Your task to perform on an android device: In the Google Docs app, I would like to modify the text style of the Maria Rossi document to heading 1.
Image 0: 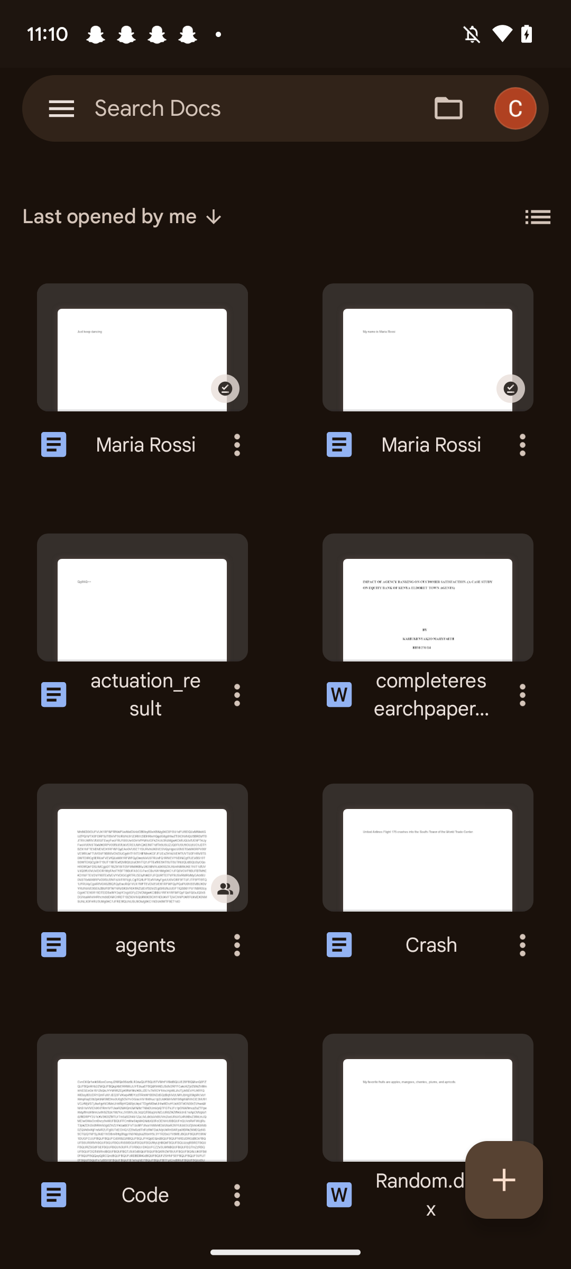
Click on Maria Rossi document
Step 0: click (189, 402)
Image 1: 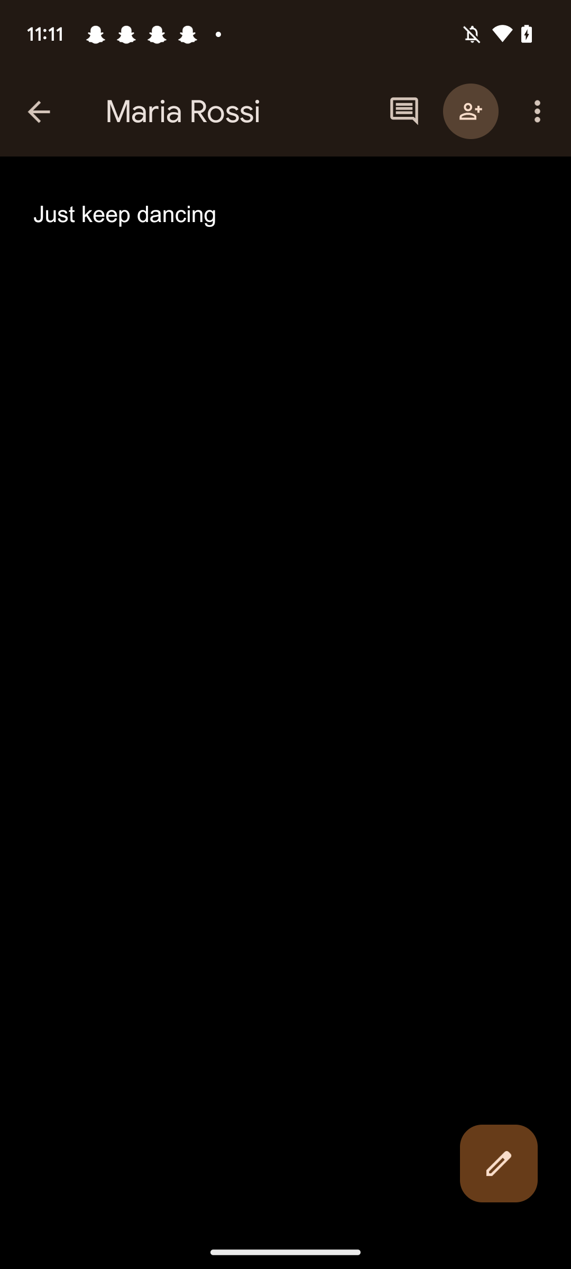
Click on the edit icon
Step 1: click (499, 1163)
Image 2: 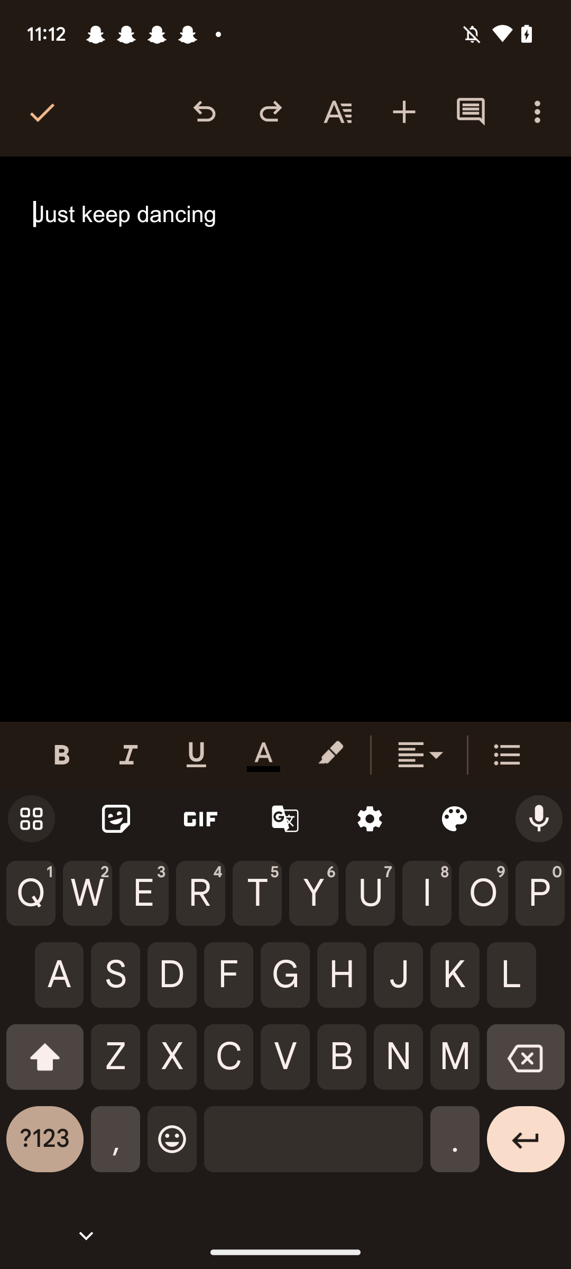
Click on the font icon
Step 2: click (338, 112)
Image 3: 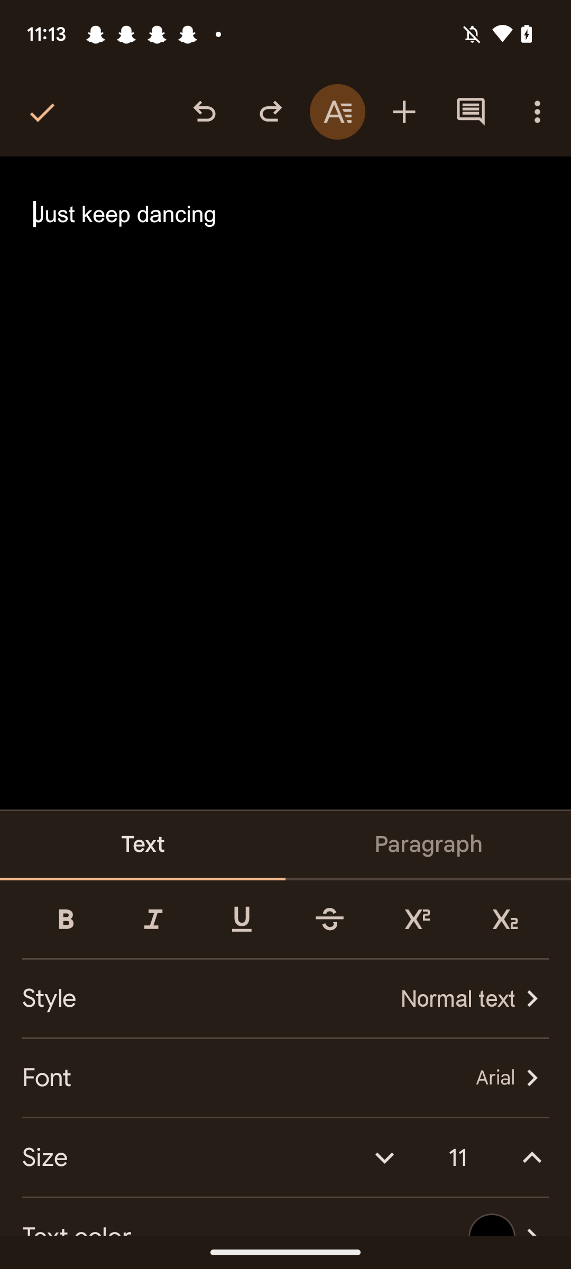
Click on style option
Step 3: click (458, 998)
Image 4: 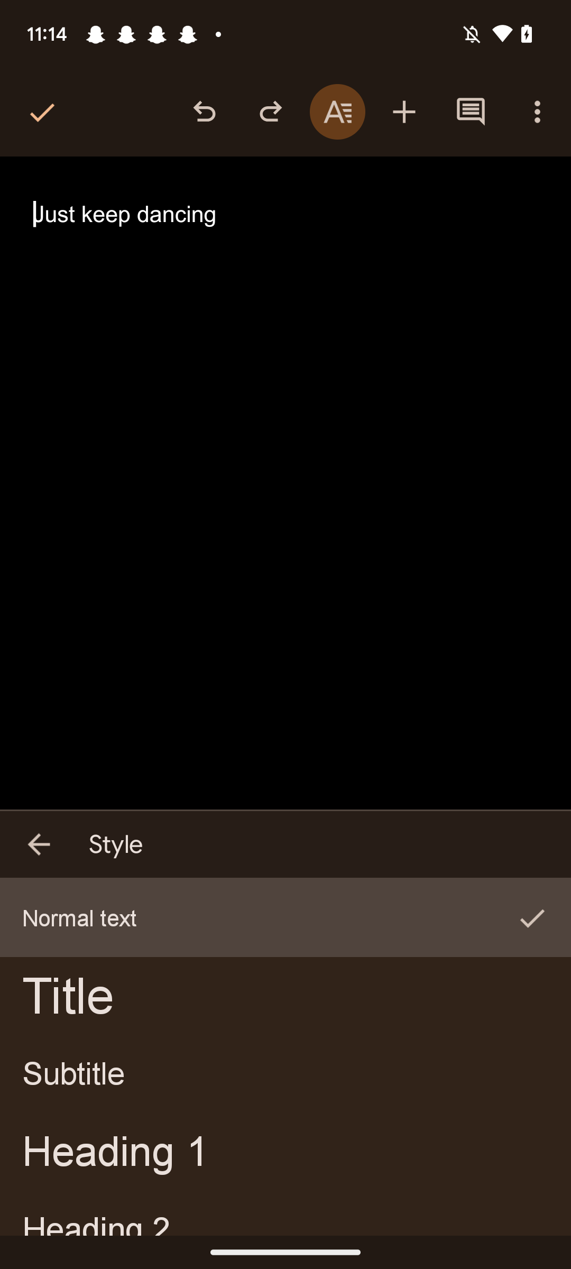
Select heading 1 Style
Step 4: click (269, 1151)